Your task to perform on an android device: Read the reviews from the other shoppers about the Laptop.
Image 0: 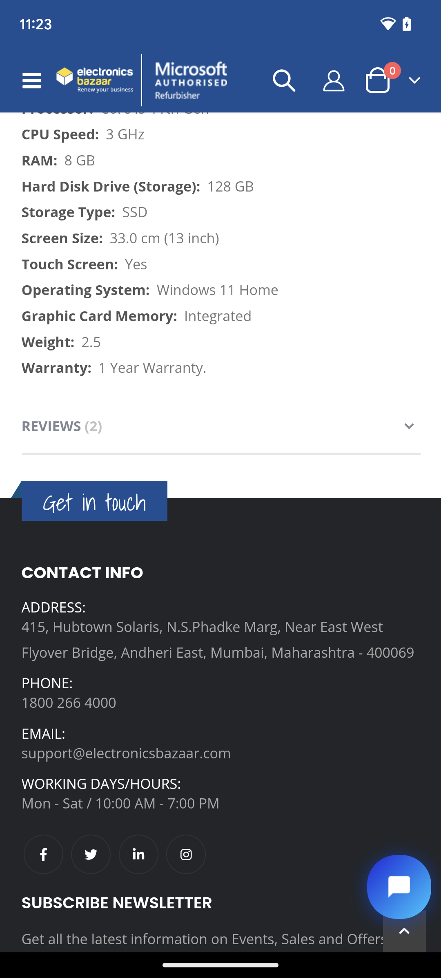
Click on "Reviews" Above the "Get in touch" heading to read the reviews of other shoppers.
Step 0: click (220, 426)